Your task to perform on an android device: Open the Bewakoof App, Type in a search bar and search for Bewakoof Men's Jet Black Vest.
Image 0: 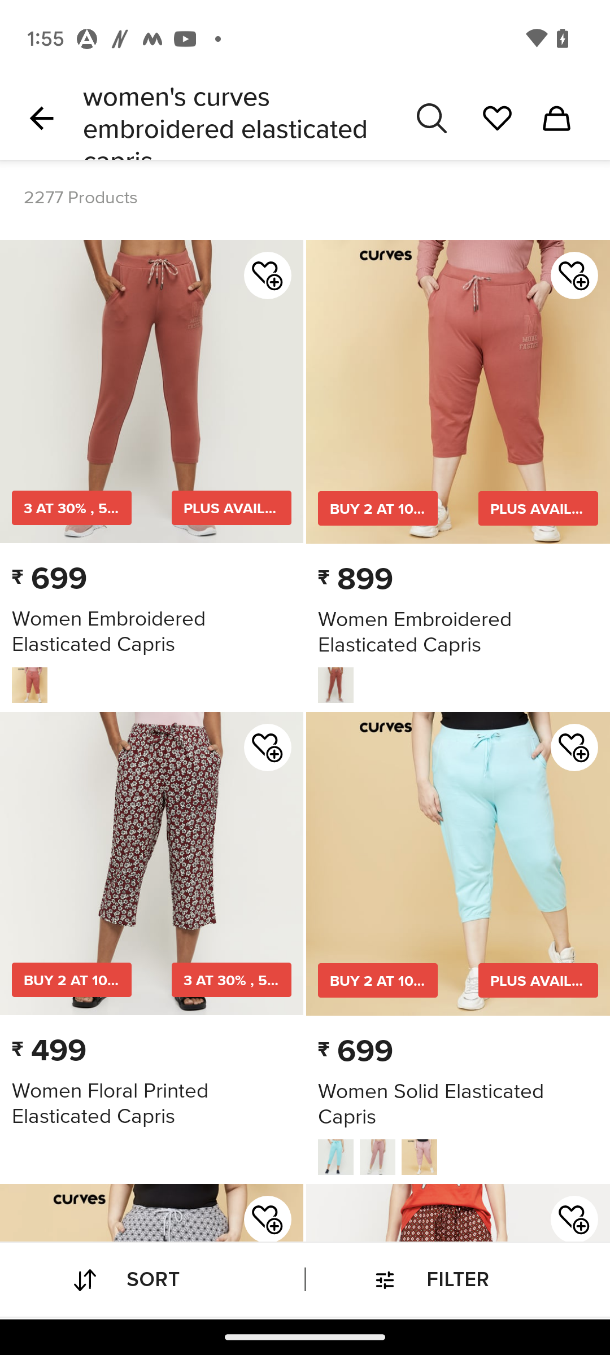
Open Bewakoof App
Step 0: open app "Bewakoof"
Image 1: 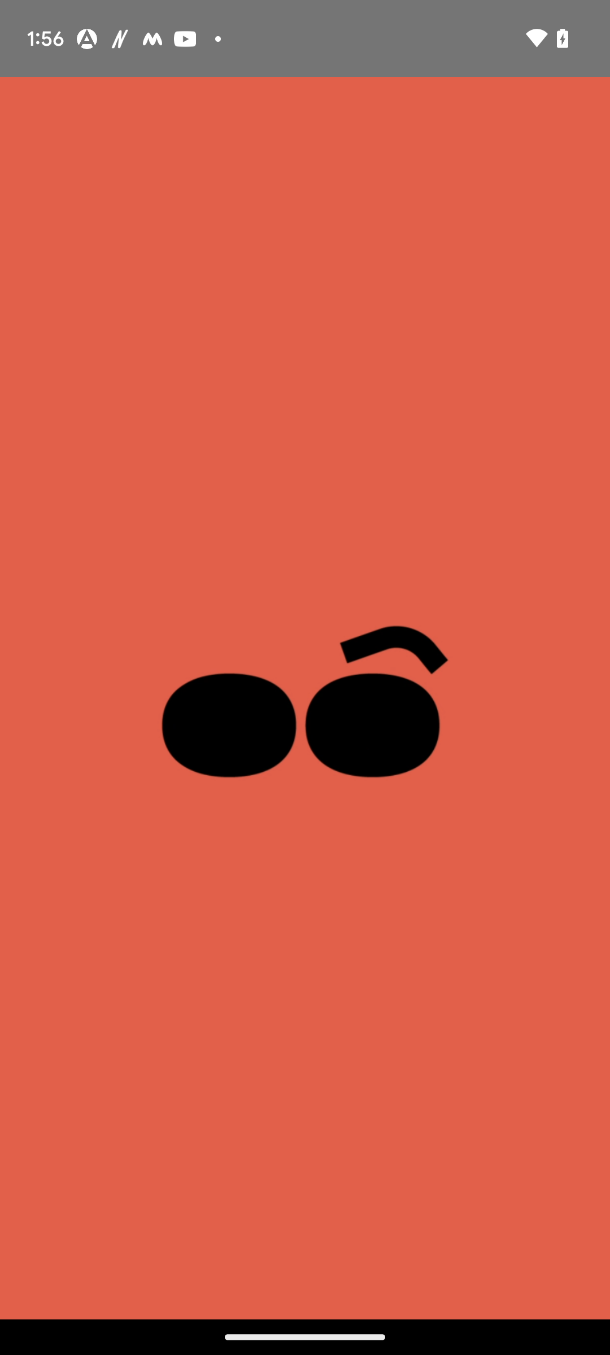
Open Bewakoof App
Step 1: wait
Image 2: 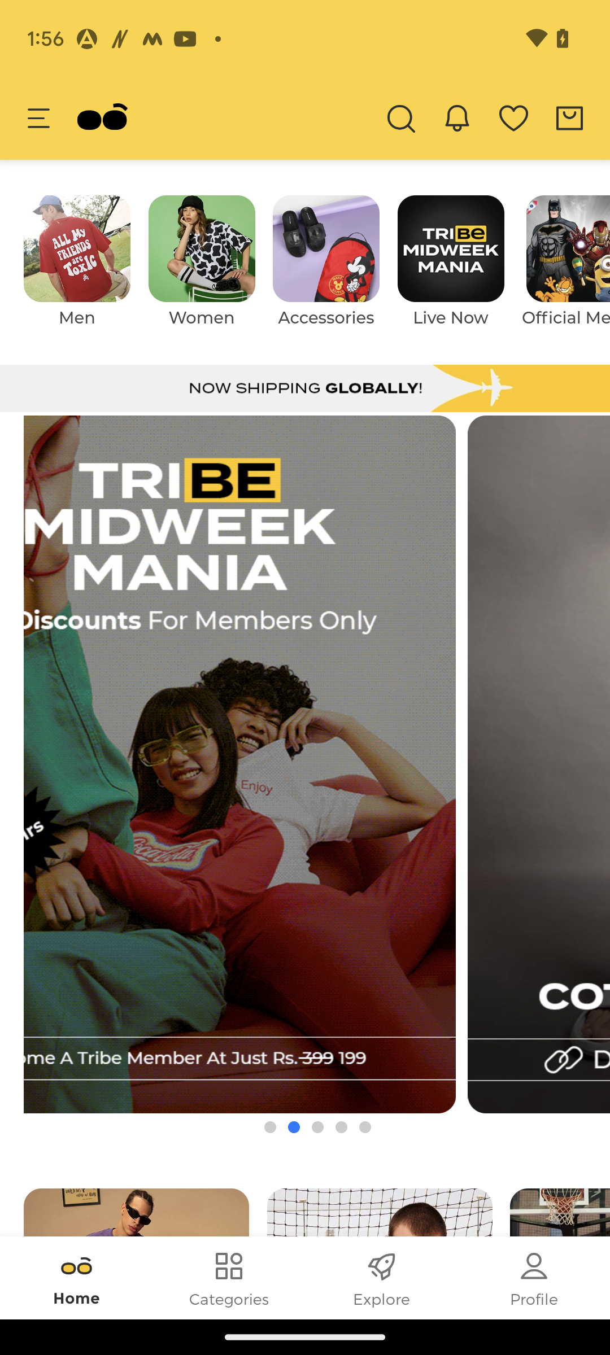
Click on the search icon at the top right of the screen before the ring bell icon
Step 2: click (400, 117)
Image 3: 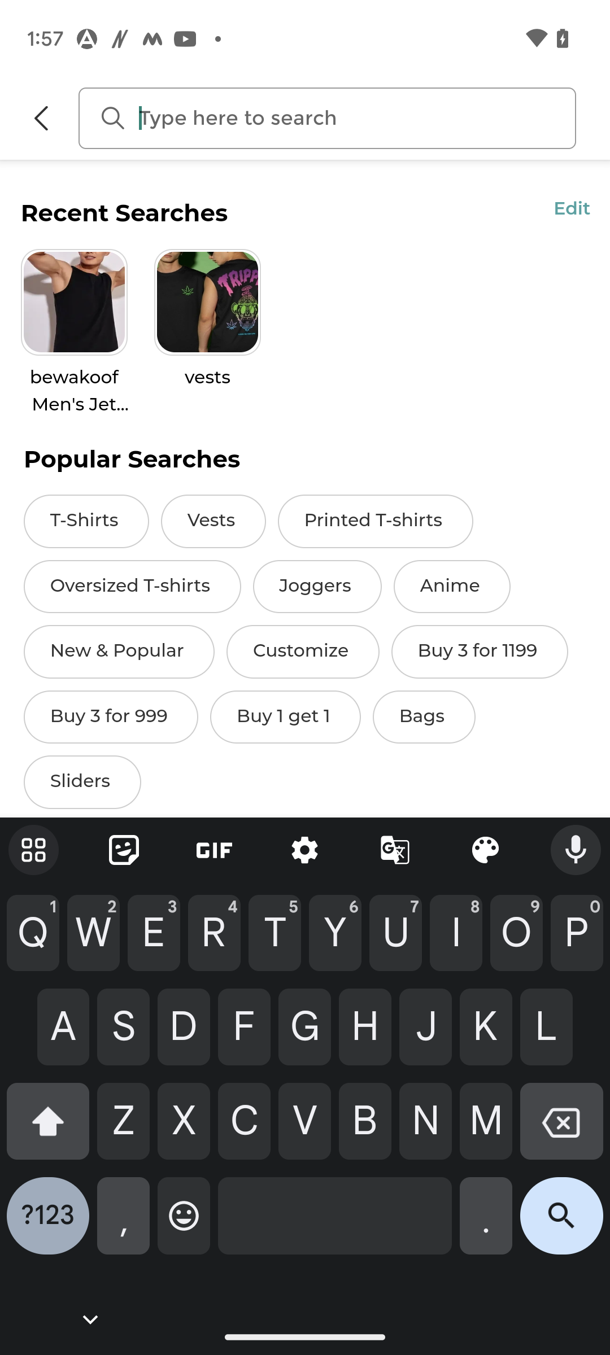
type Bewakoof Men's Jet Black Vest
Step 3: type "Bewakoof Men's Jet Black Vest"
Image 4: 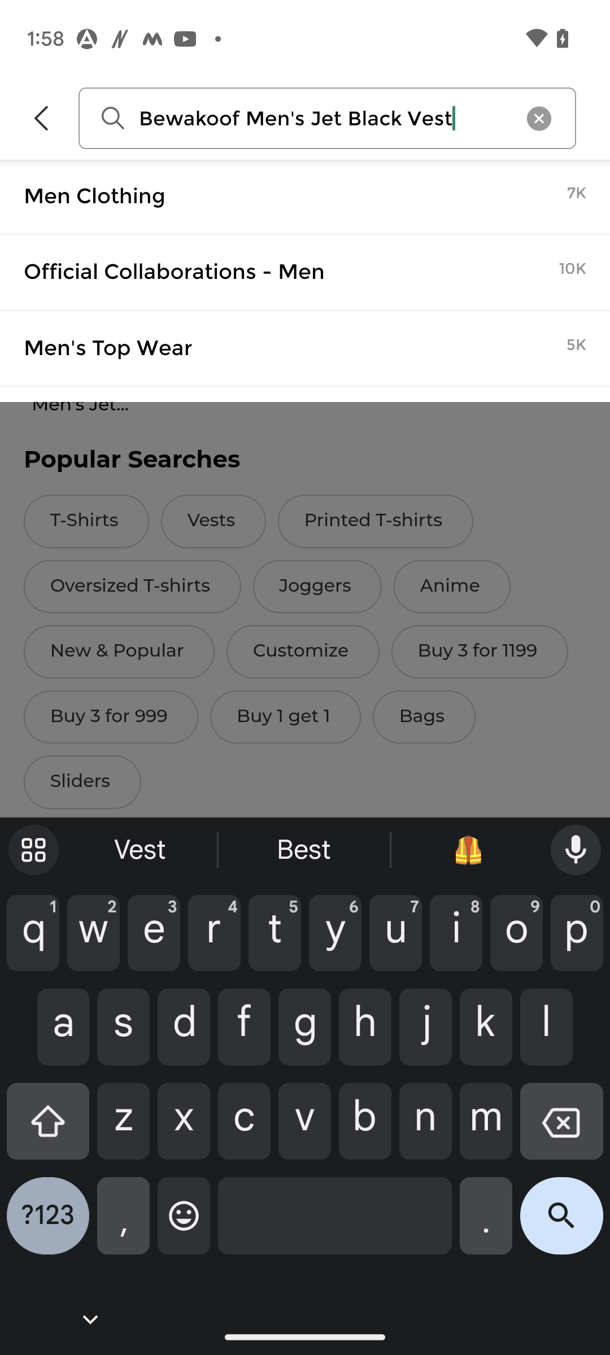
In the bottom right corner of the screen click the search icon
Step 4: click (561, 1225)